Your task to perform on an android device: I want to use the Taskito app to share my reminder of buying New Balance hiking shoes with my son, Evan Kramer, at his email address, evankramer@gmail.com.
Image 0: 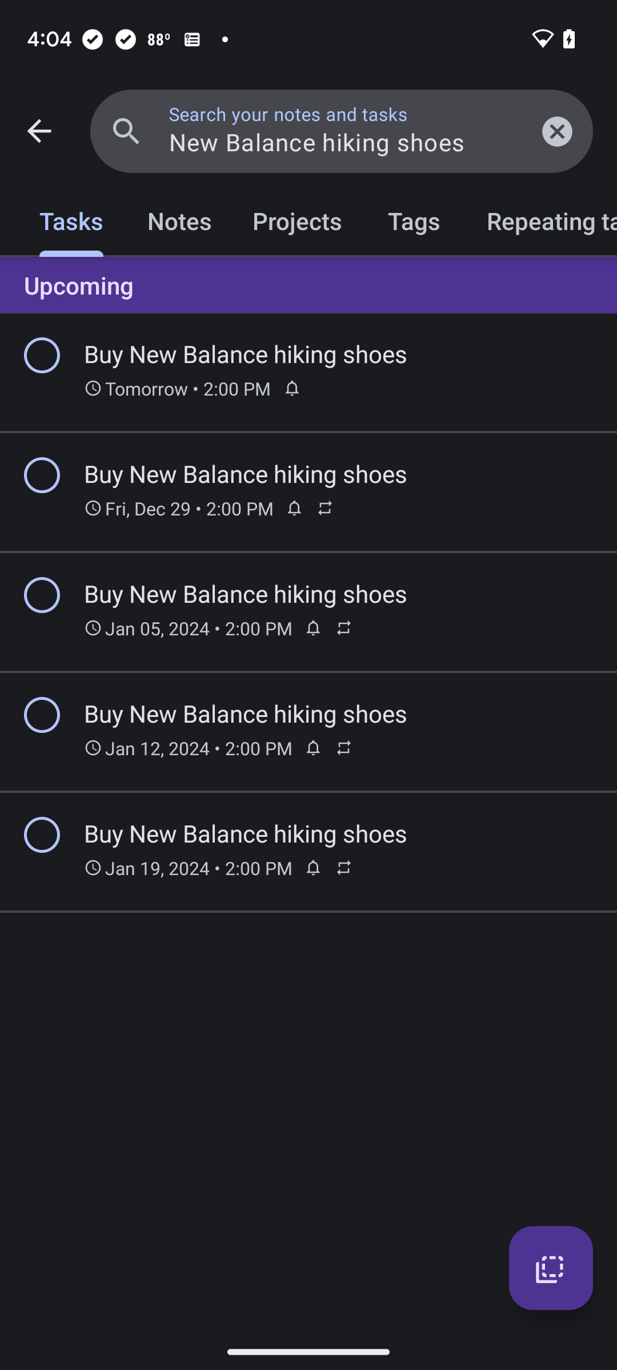
Click on the first task
Step 0: click (338, 353)
Image 1: 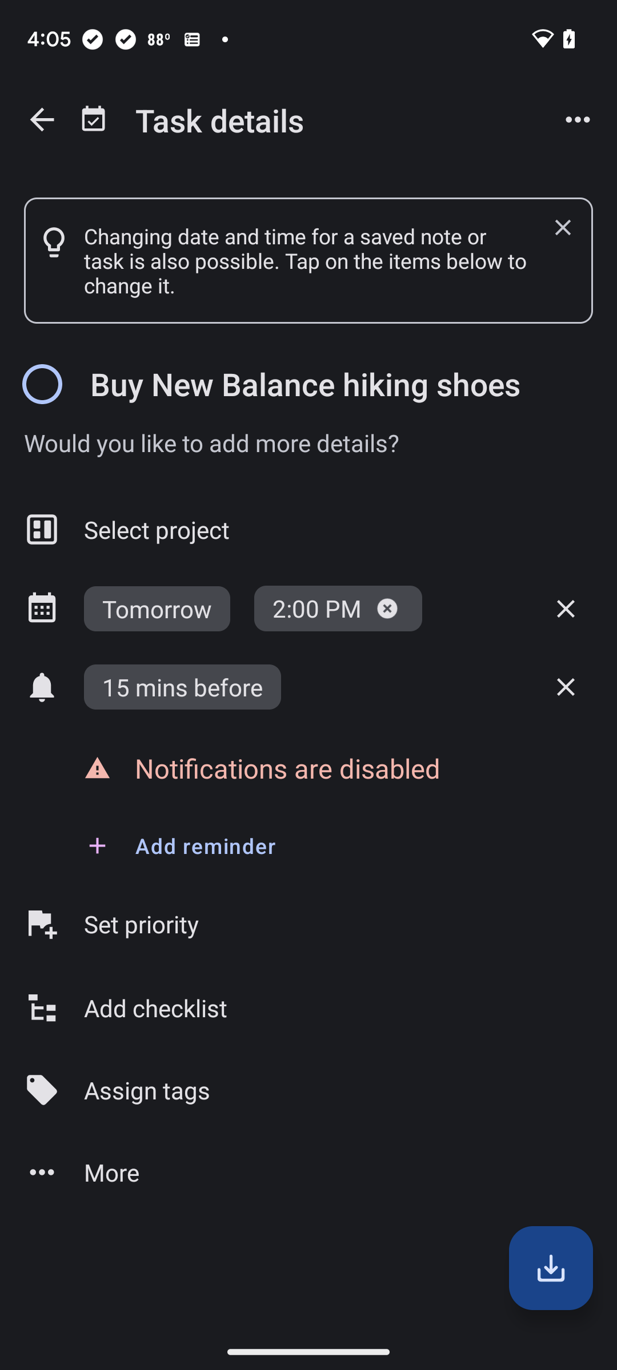
Click on the more options
Step 1: click (308, 1172)
Image 2: 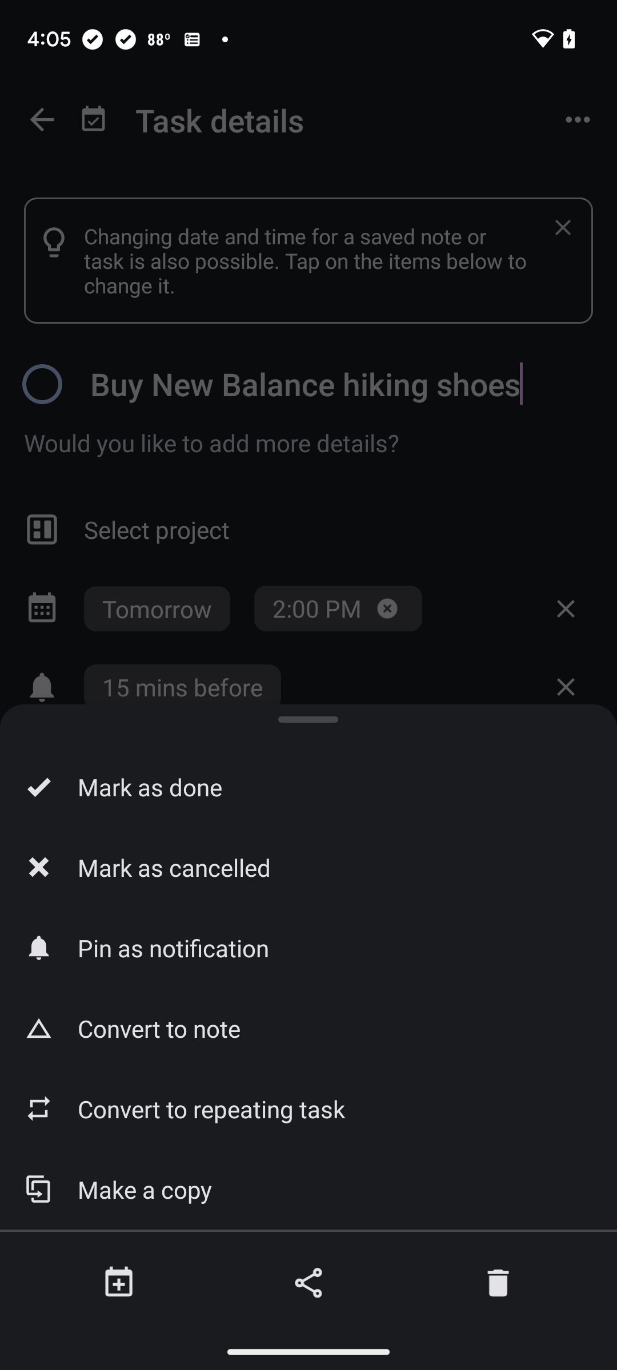
Click on the share button
Step 2: click (308, 1283)
Image 3: 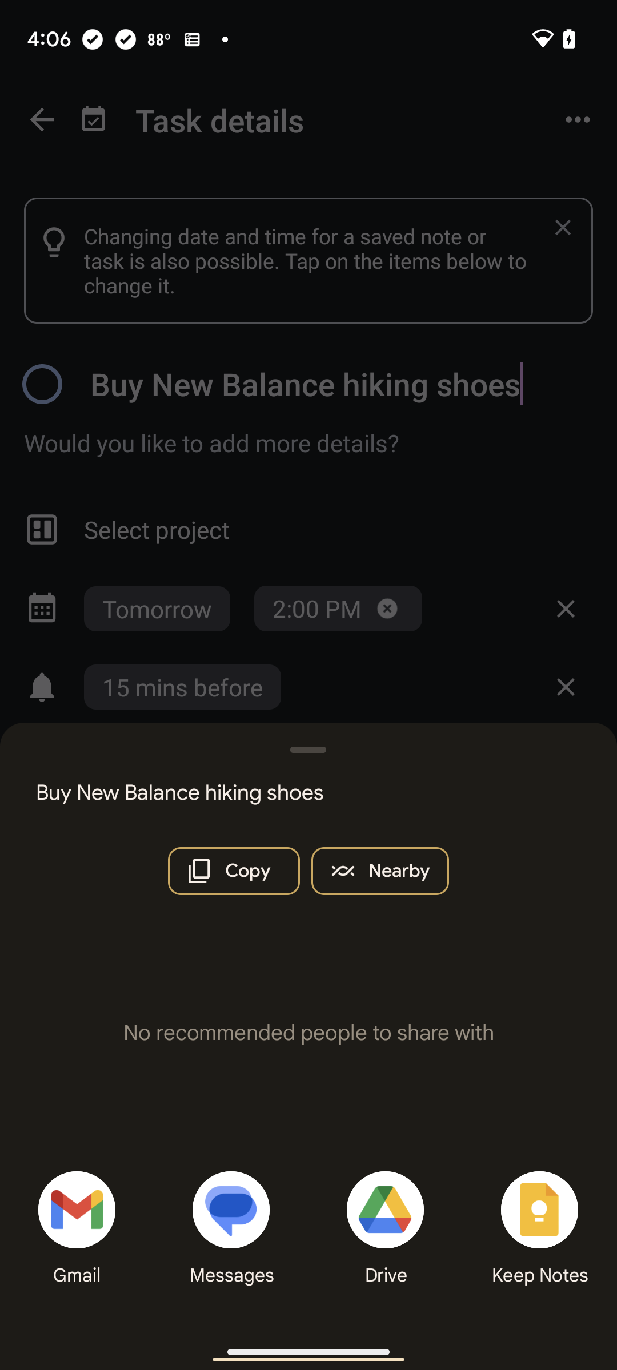
Select gmail
Step 3: click (77, 1212)
Image 4: 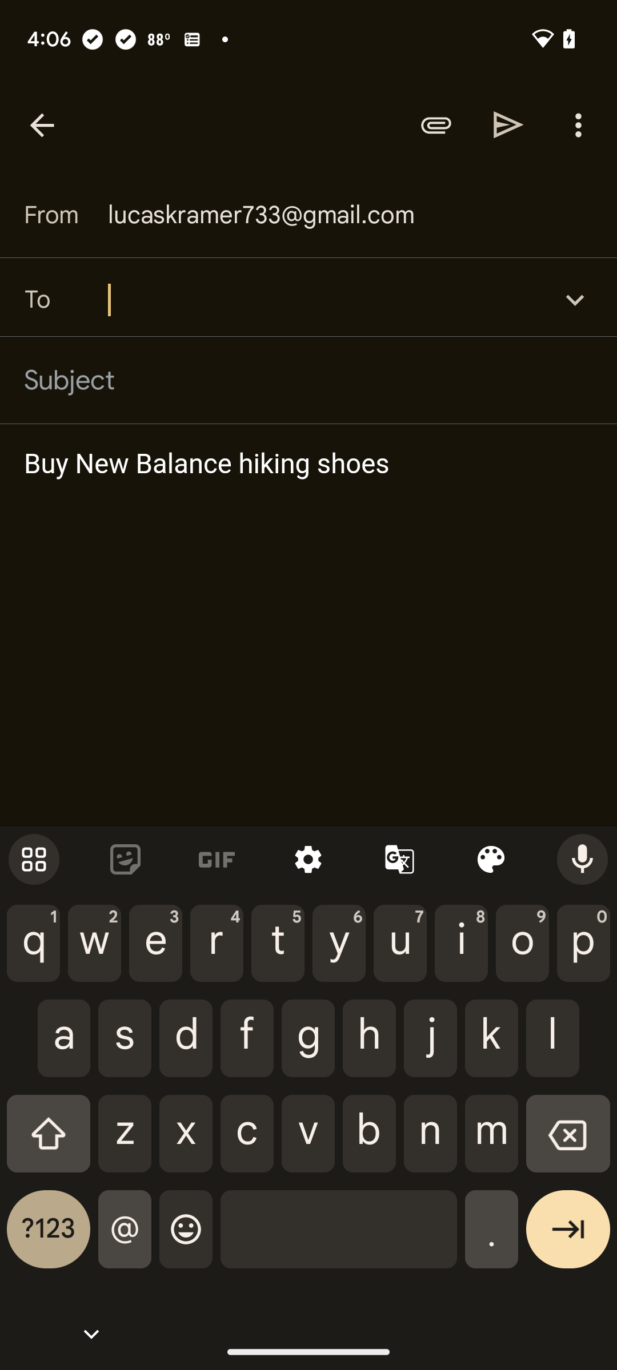
Enter Evan kramer mail id
Step 4: type "evankramer@gmail.com"
Image 5: 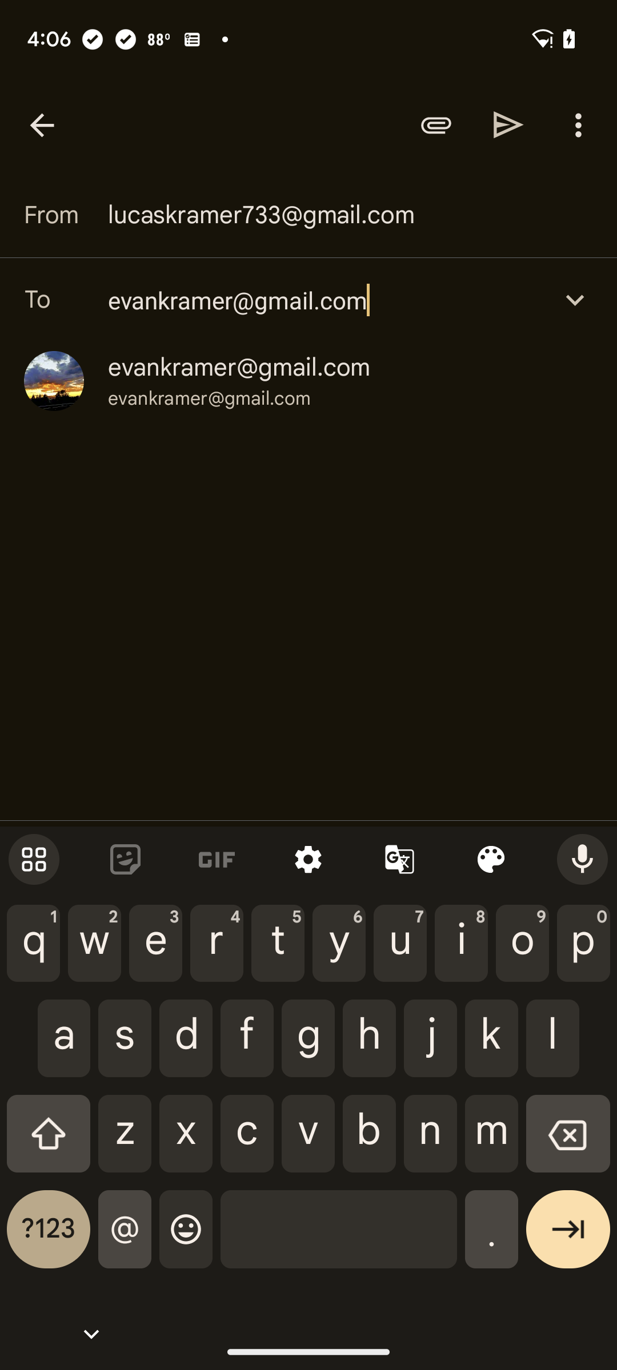
Select Evan Kramer
Step 5: click (239, 367)
Image 6: 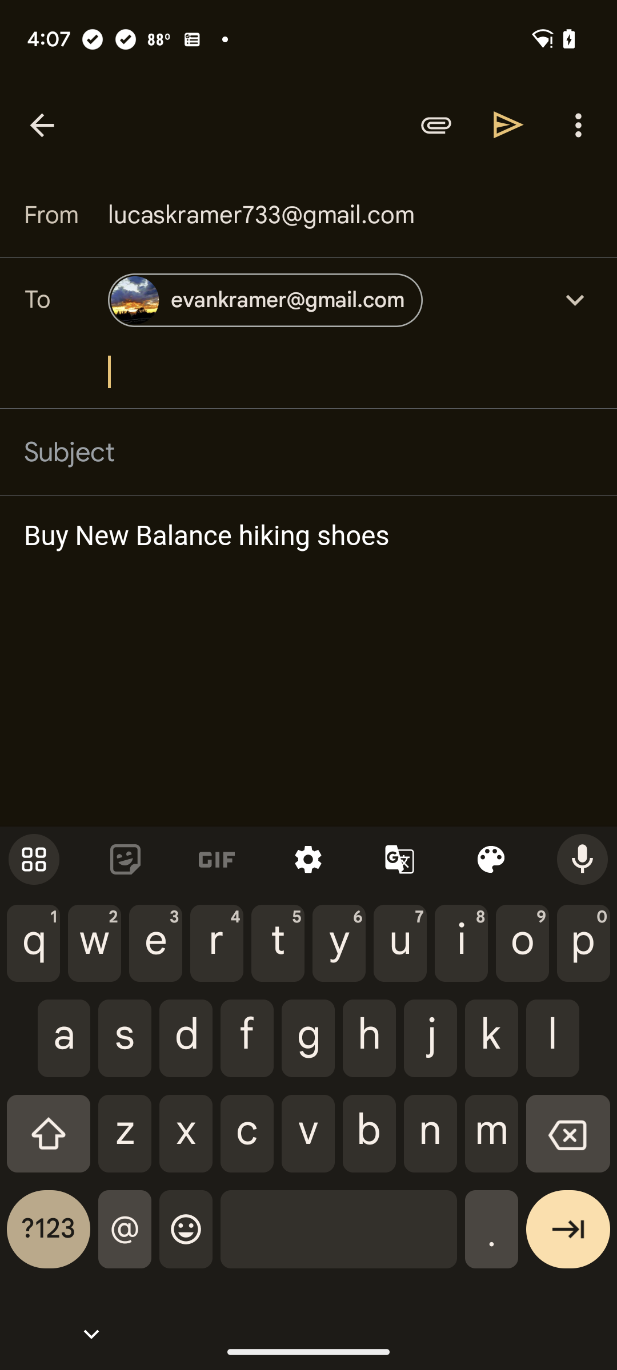
Click on sent
Step 6: click (508, 124)